Your task to perform on an android device: My friend sent me a photo of a plant, but I am not sure what it is. Identify the plant in the Blossom app.
Image 0: 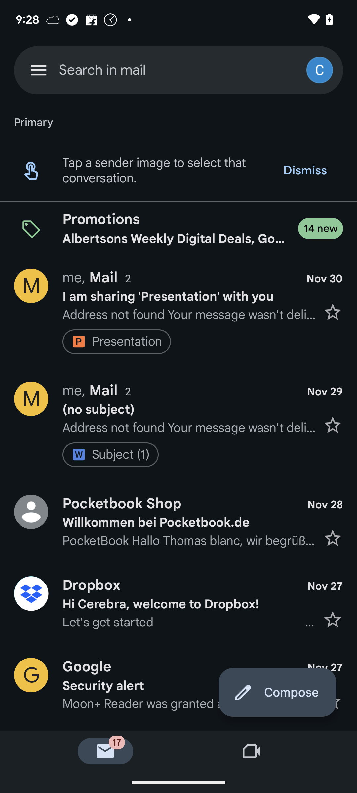
Open the Blossom app.
Step 0: open app "Blossom"
Image 1: 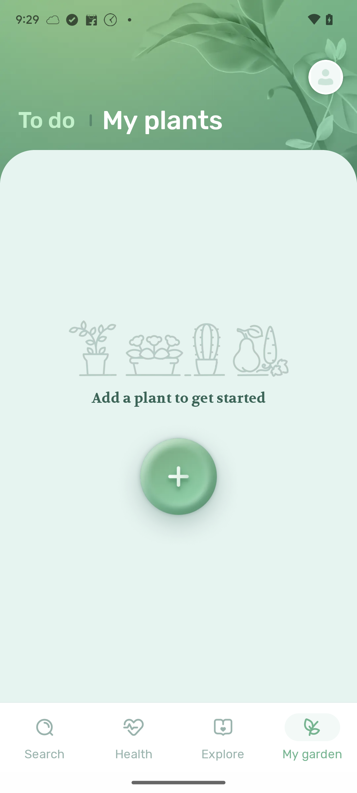
Click on the search icon.
Step 1: click (45, 737)
Image 2: 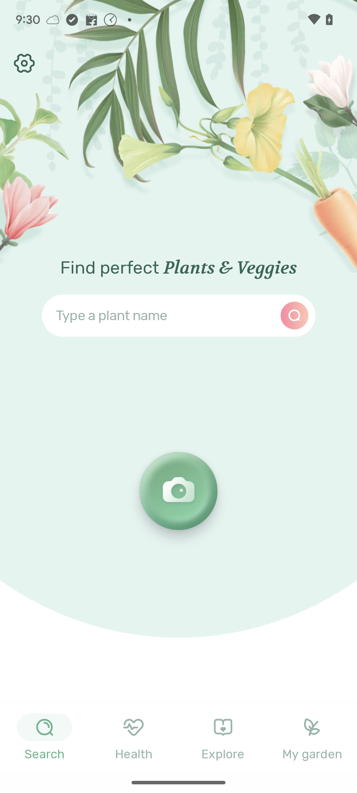
Click on the camera icon.
Step 2: click (178, 491)
Image 3: 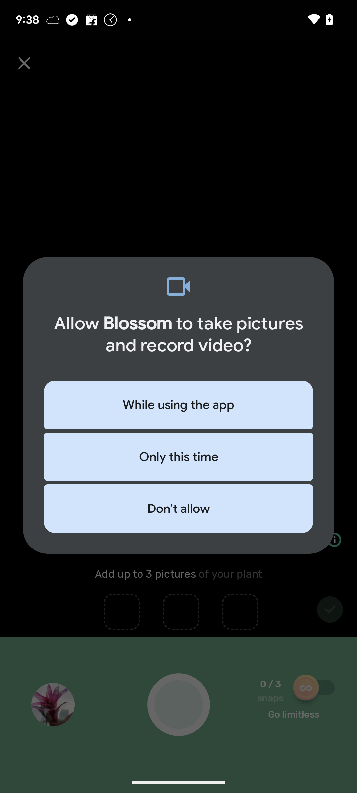
Click on the camera icon.
Step 3: wait
Image 4: 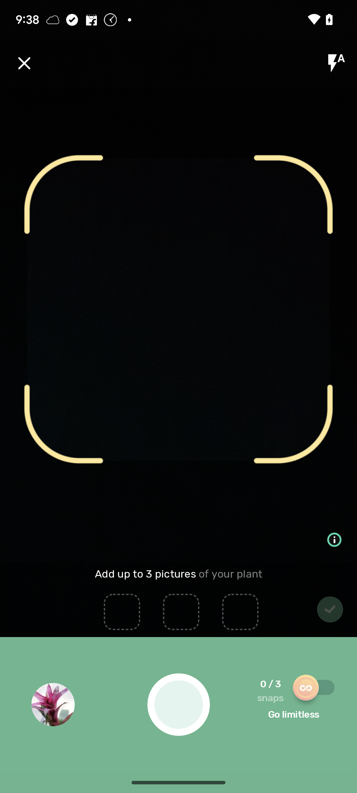
Click on the photo icon.
Step 4: click (53, 704)
Image 5: 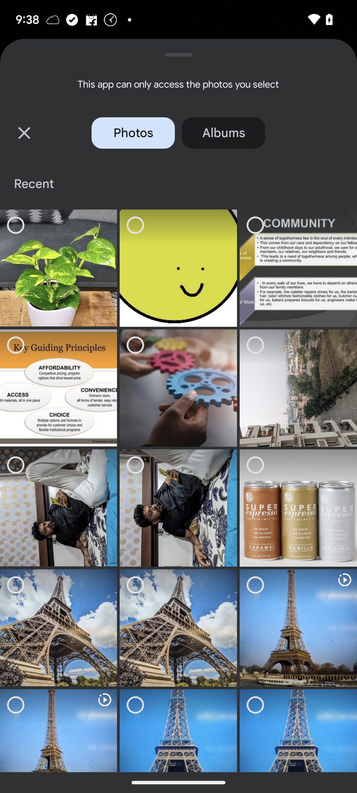
Select the first photo.
Step 5: click (58, 268)
Image 6: 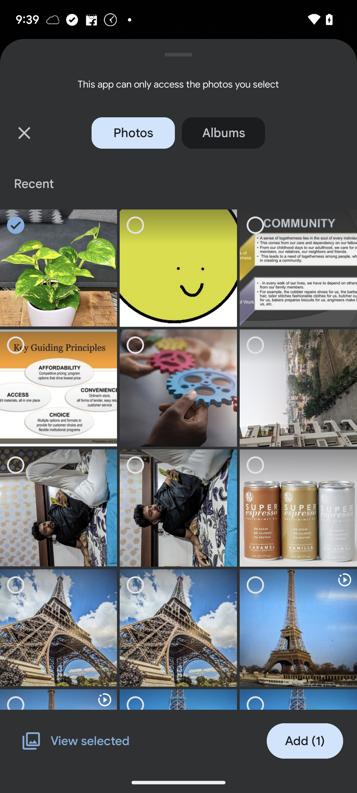
Click on the Add button.
Step 6: click (305, 741)
Image 7: 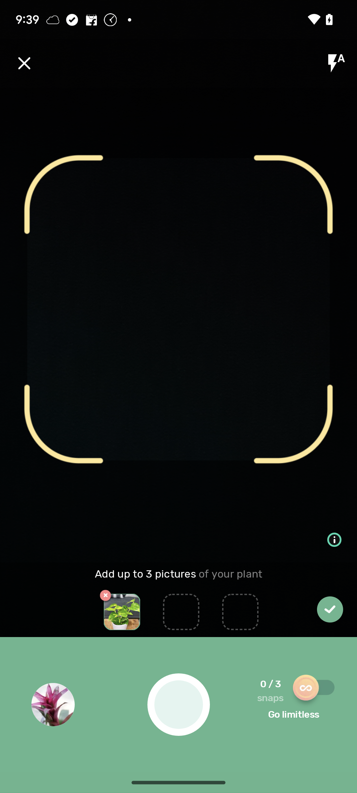
Click on the tick button.
Step 7: click (178, 397)
Image 8: 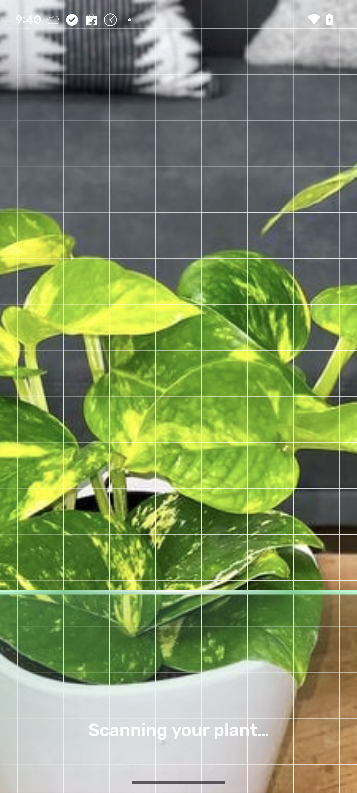
Click on the tick button.
Step 8: wait